Your task to perform on an android device: Open the Easy note app and search for Homework note
Image 0: 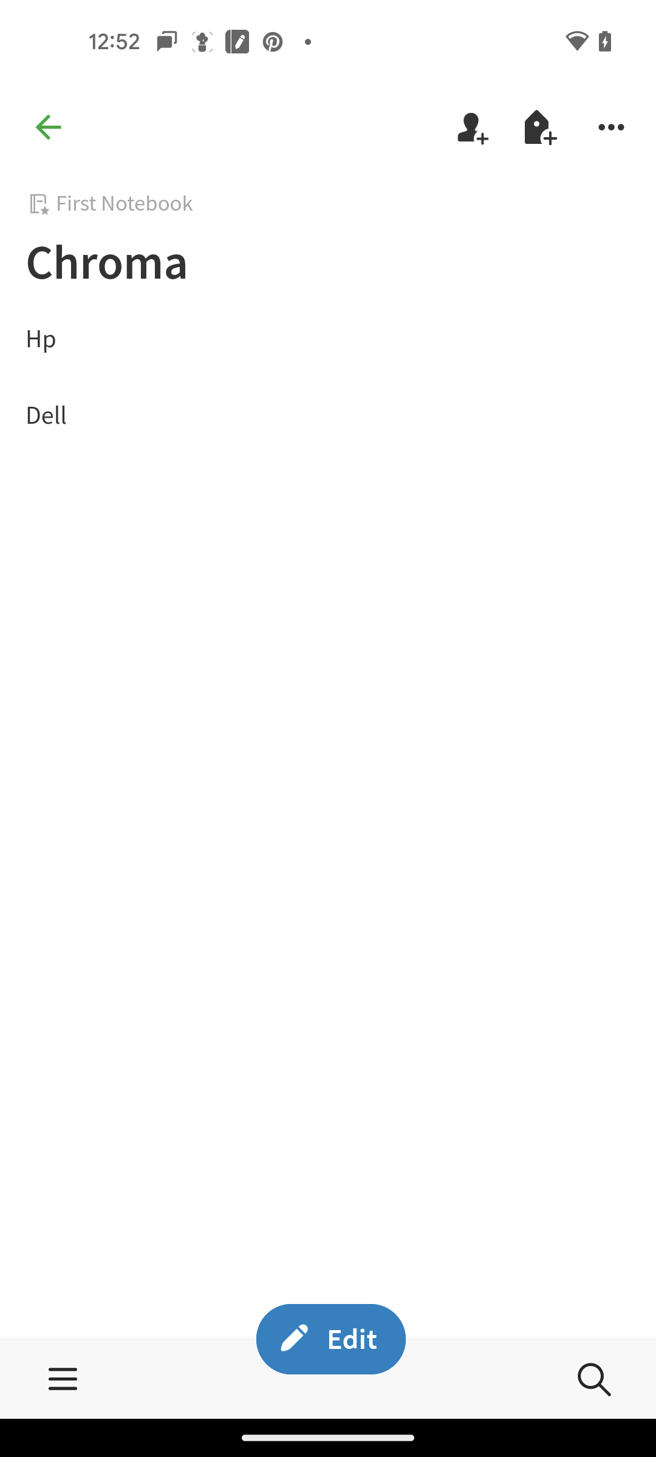
Open the Easy note app
Step 0: open app "Easy Notes"
Image 1: 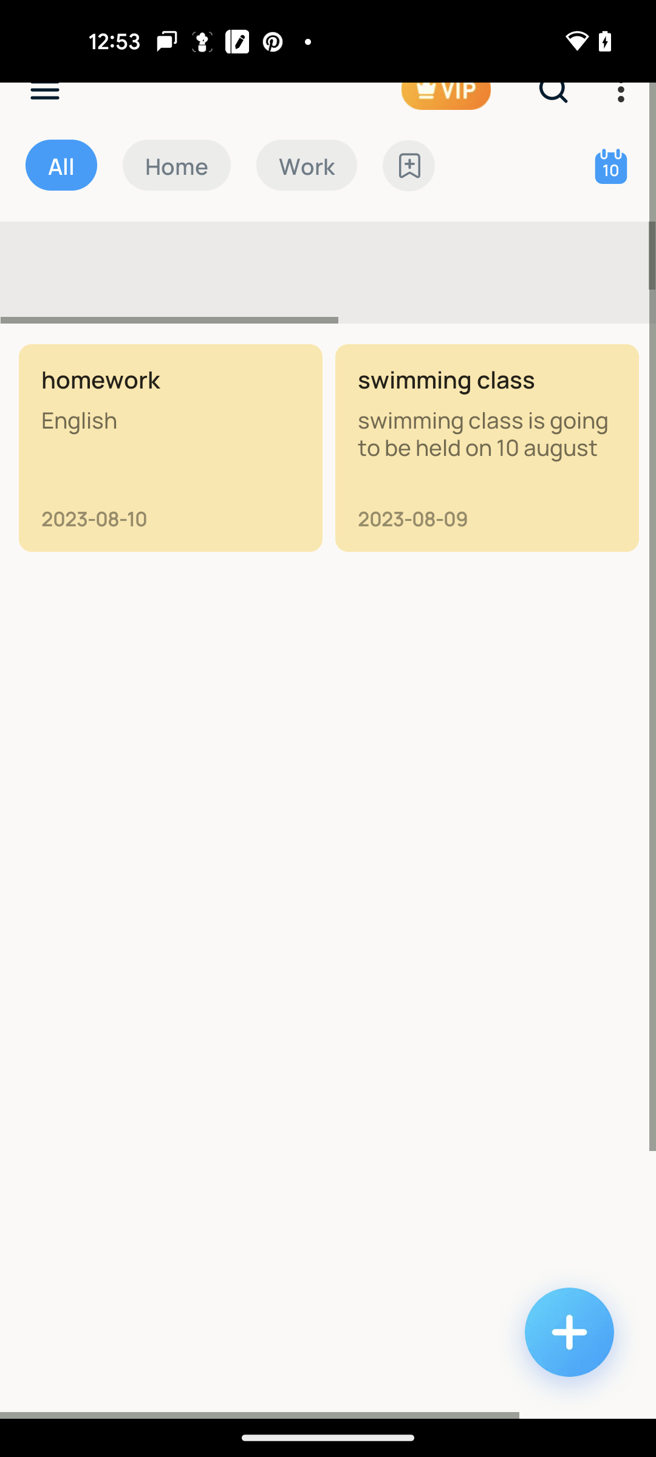
click on search icon
Step 1: click (551, 87)
Image 2: 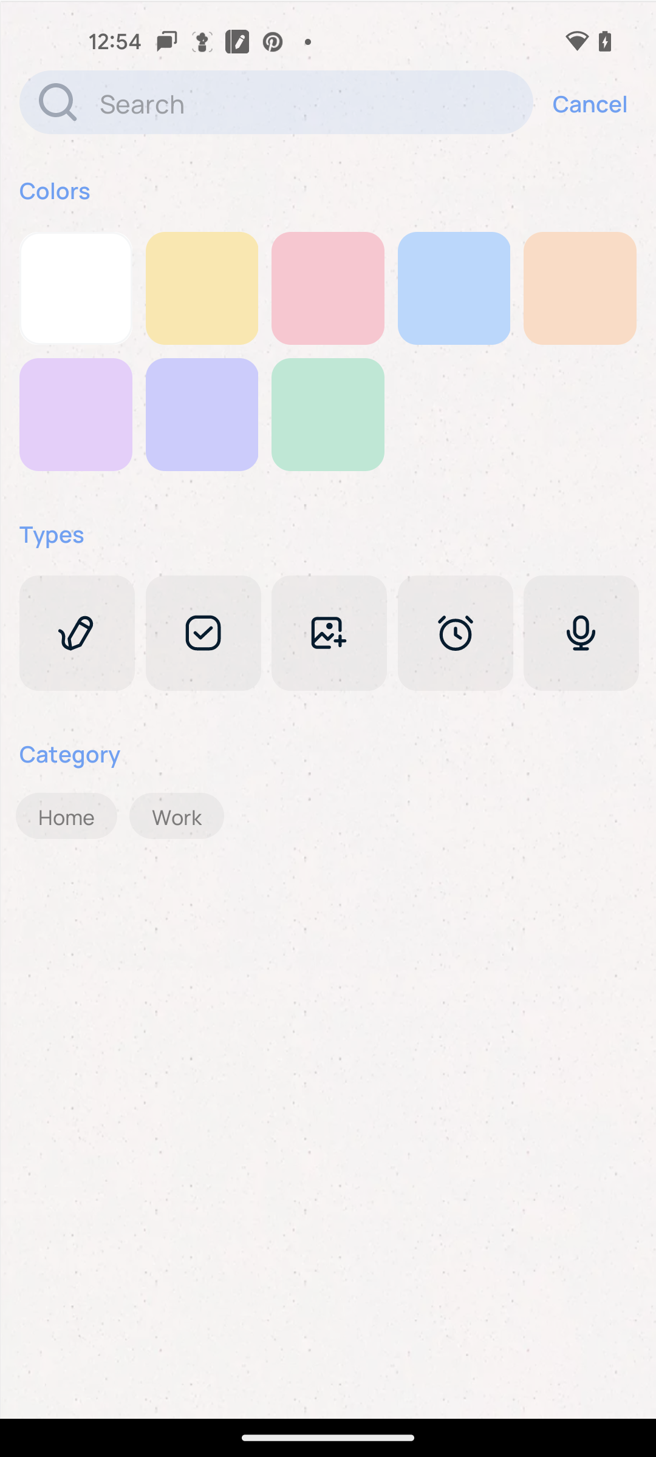
click on the search bar
Step 2: click (316, 102)
Image 3: 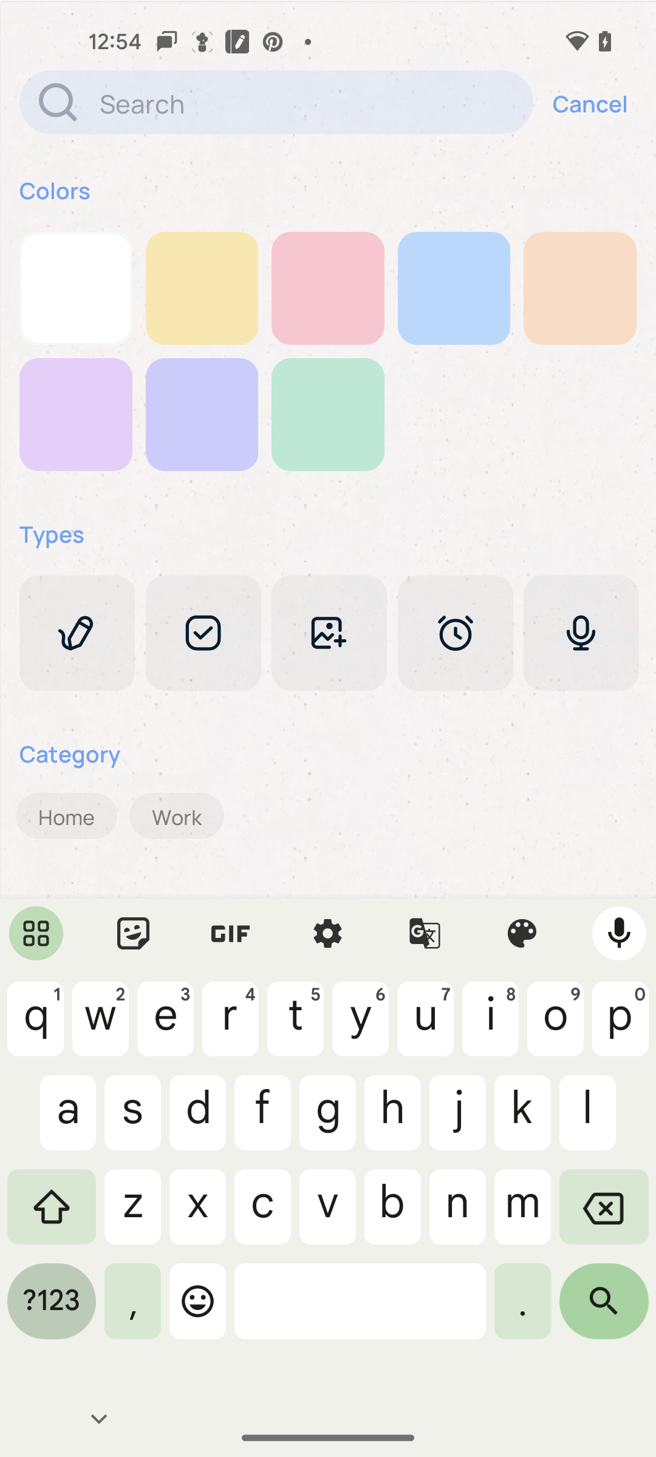
search for homework note
Step 3: type "homework"
Image 4: 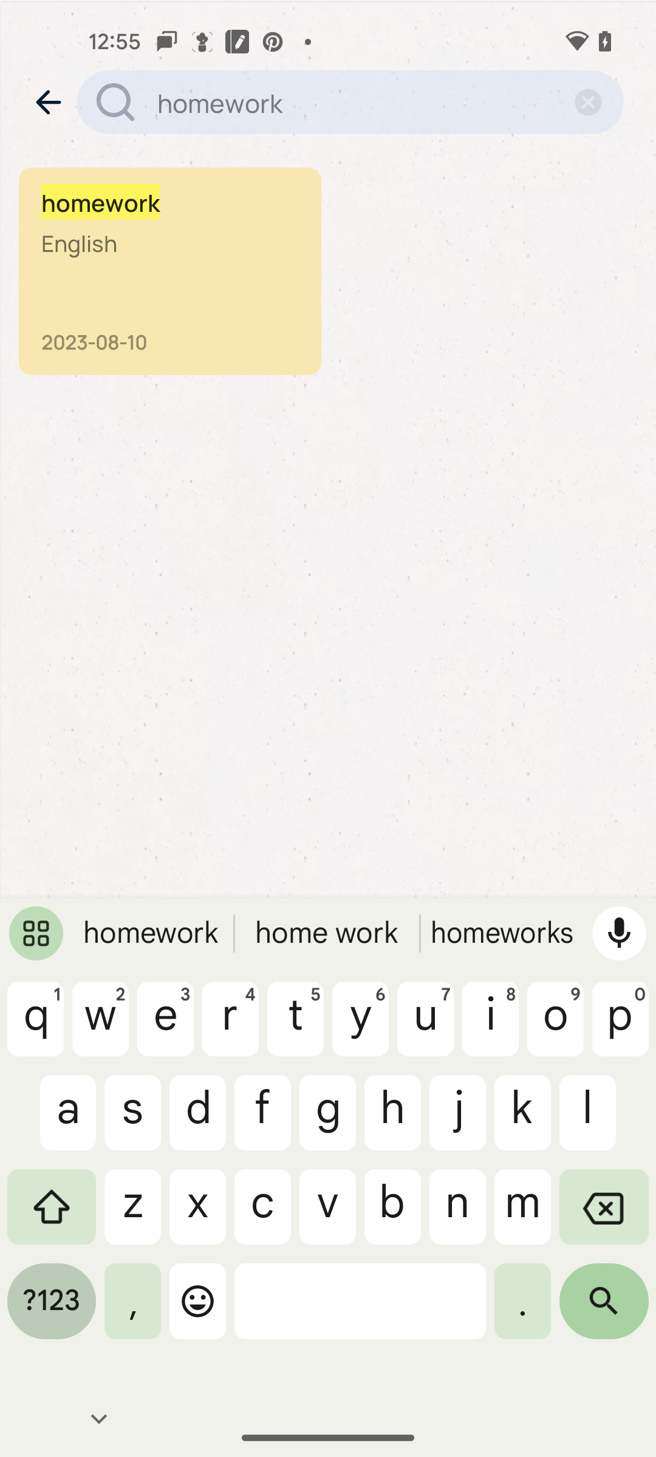
click on the search result
Step 4: click (170, 242)